Your task to perform on an android device: In the Fit app, Track your step count 
Image 0: 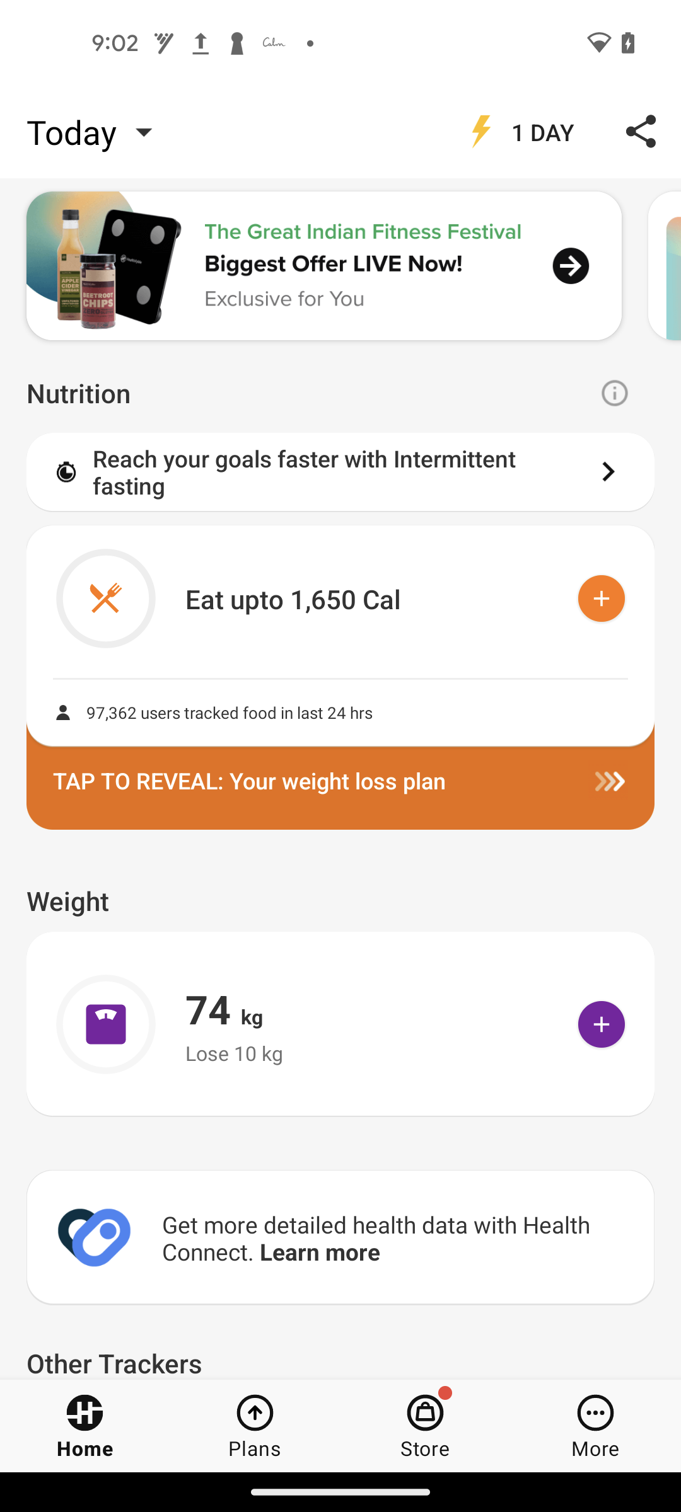
Open the Fit app
Step 0: open app "Fit"
Image 1: 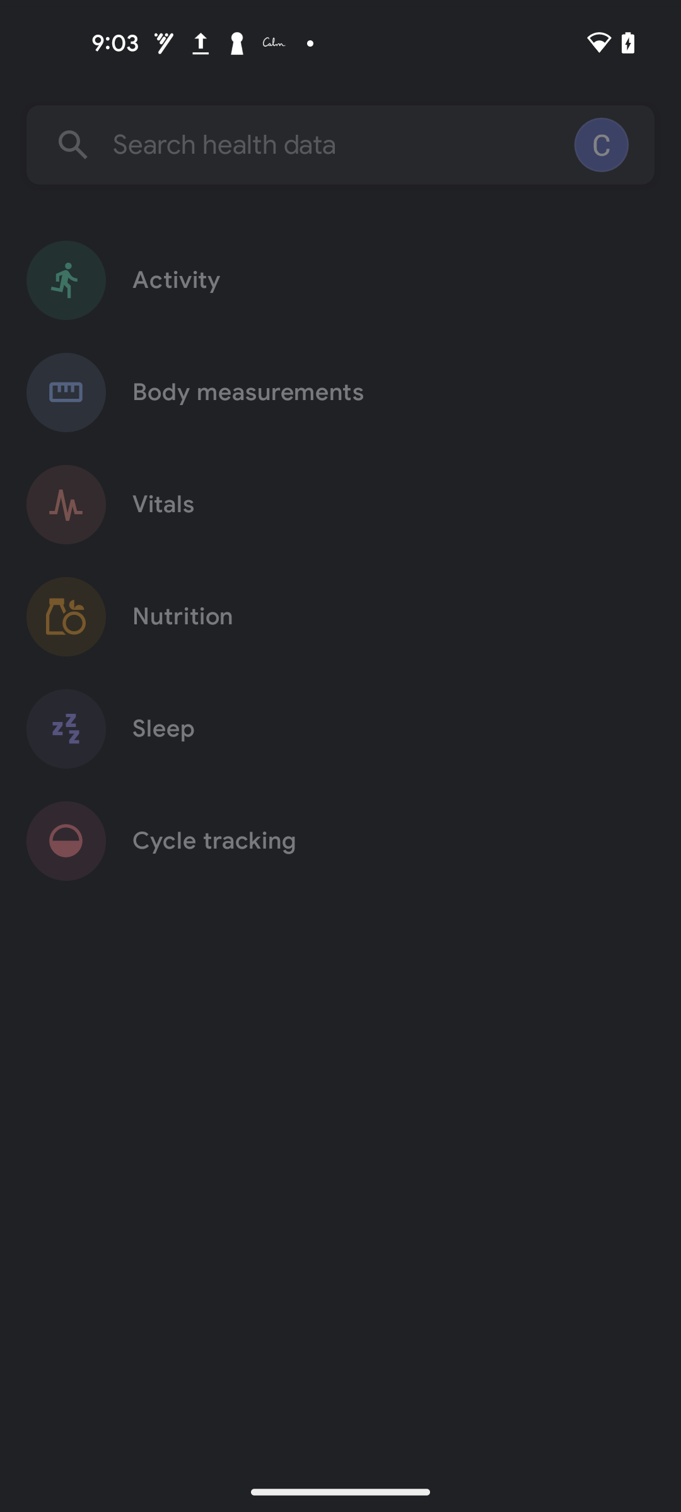
Click on the Activity 
Step 1: click (340, 280)
Image 2: 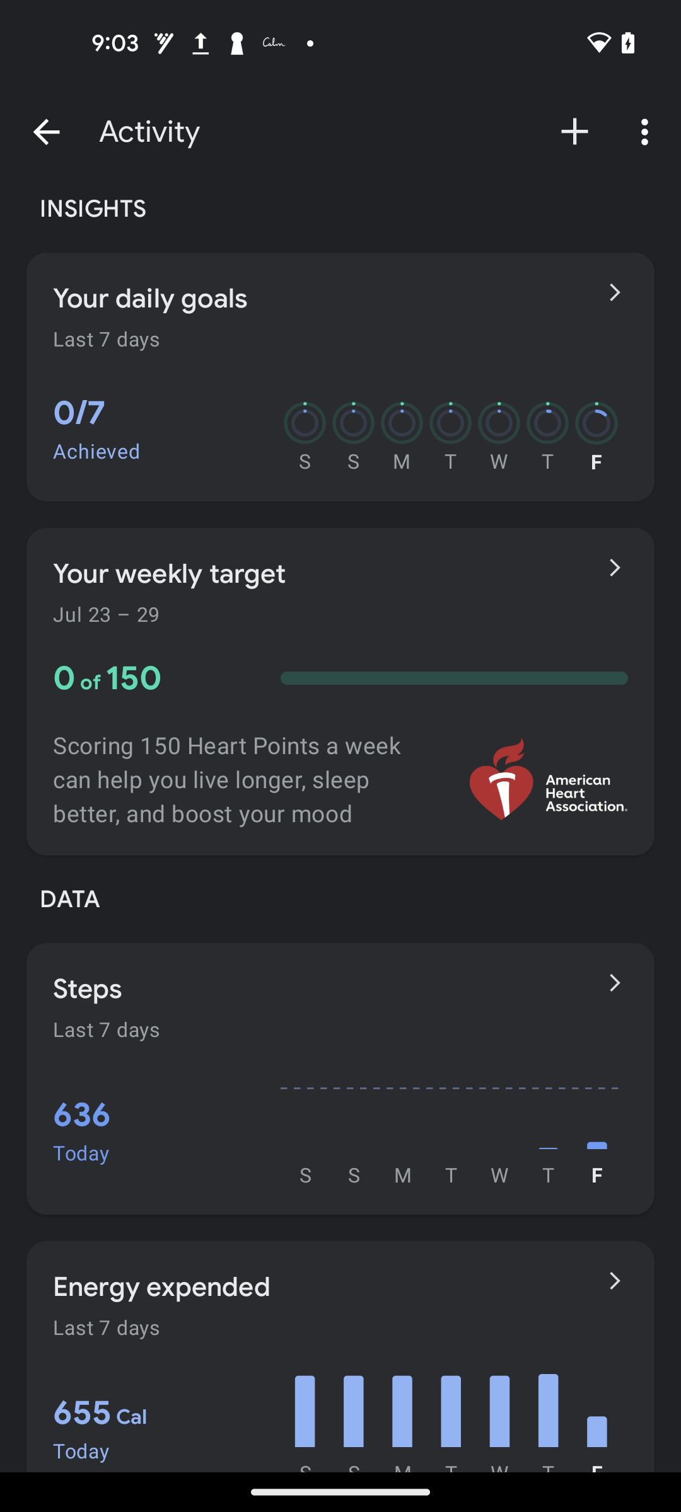
Click on the Plus icon at the top right corner of the screen
Step 2: click (575, 132)
Image 3: 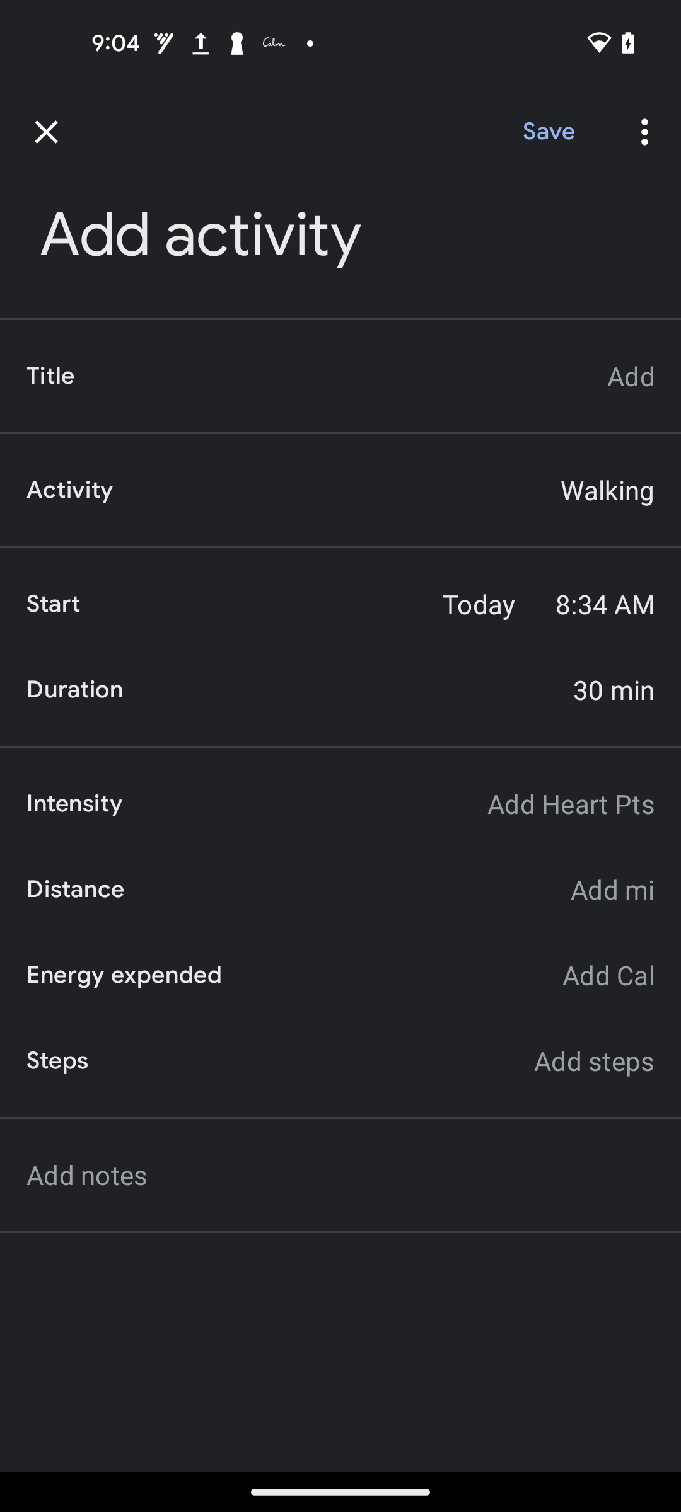
Click on the Duration time
Step 3: click (613, 689)
Image 4: 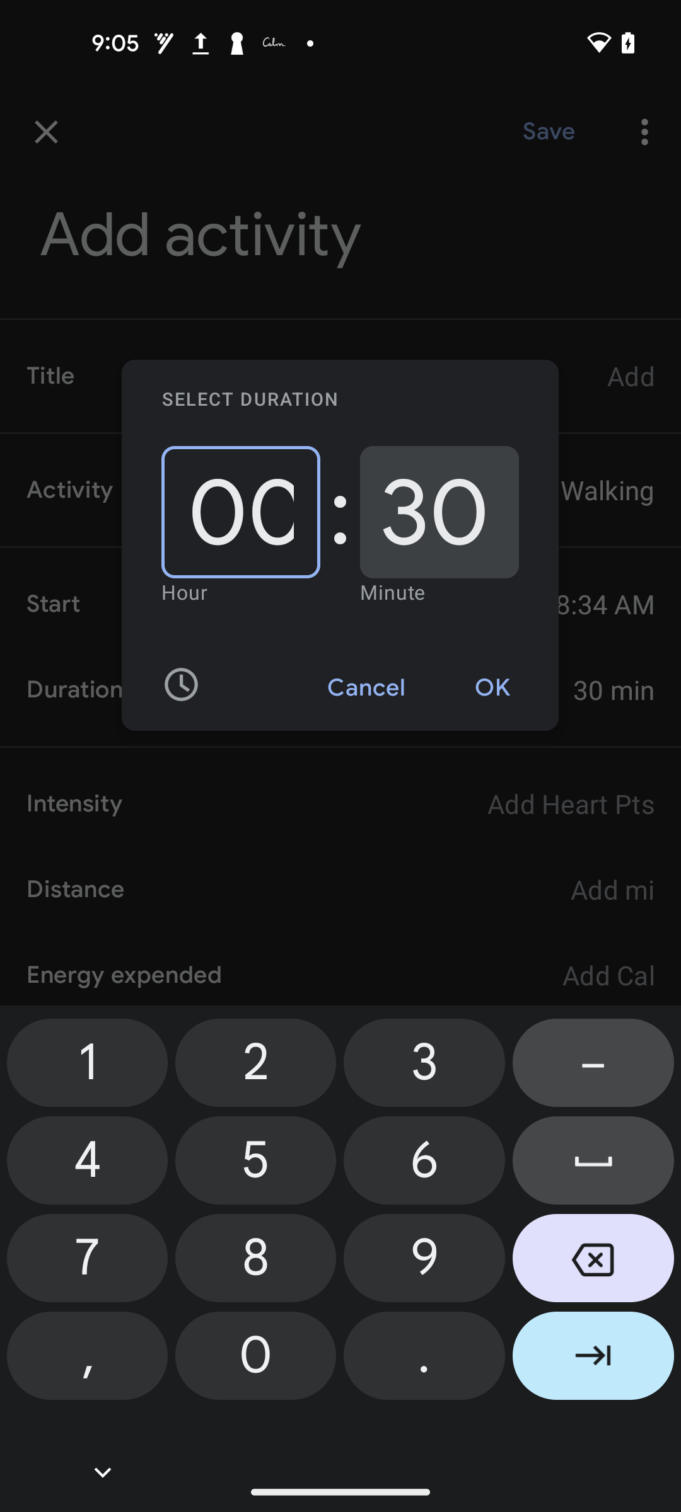
Click on the Minutes section
Step 4: click (439, 512)
Image 5: 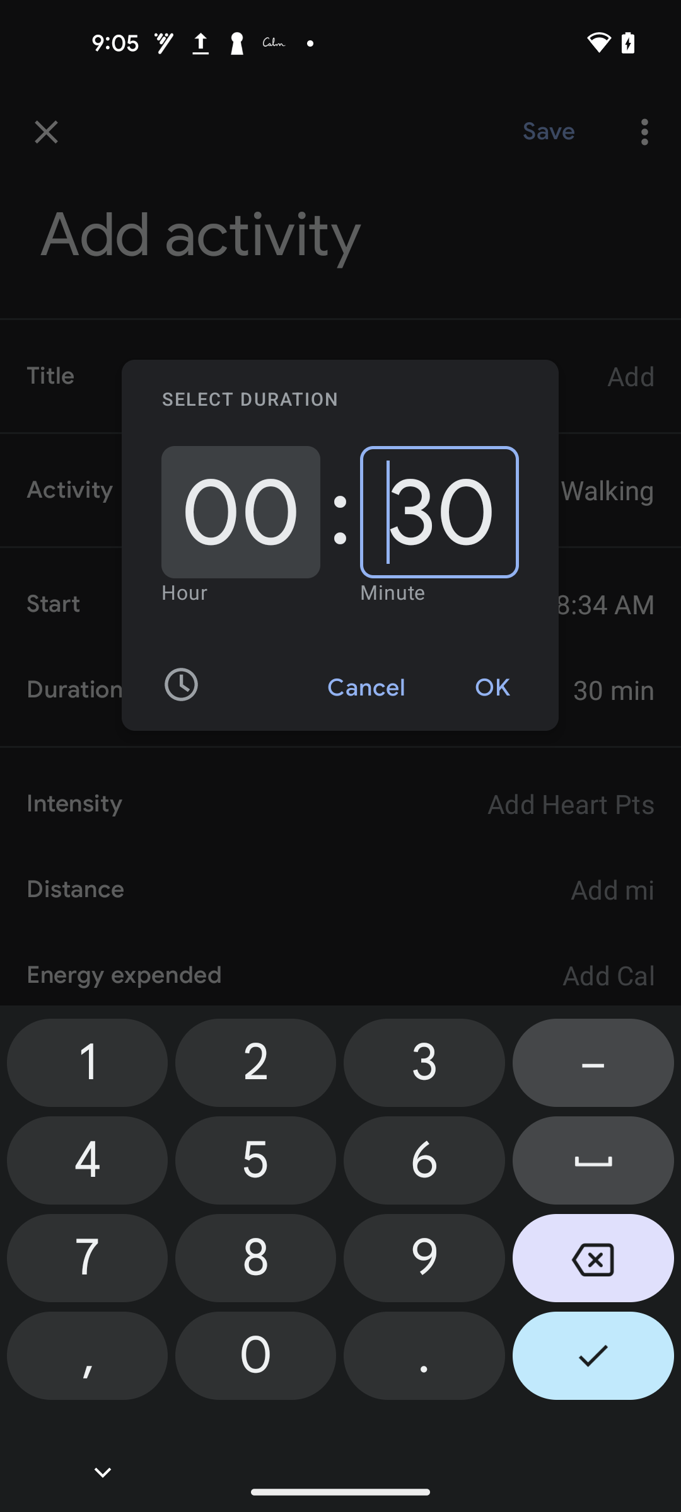
Click on the Minutes section
Step 5: click (439, 512)
Image 6: 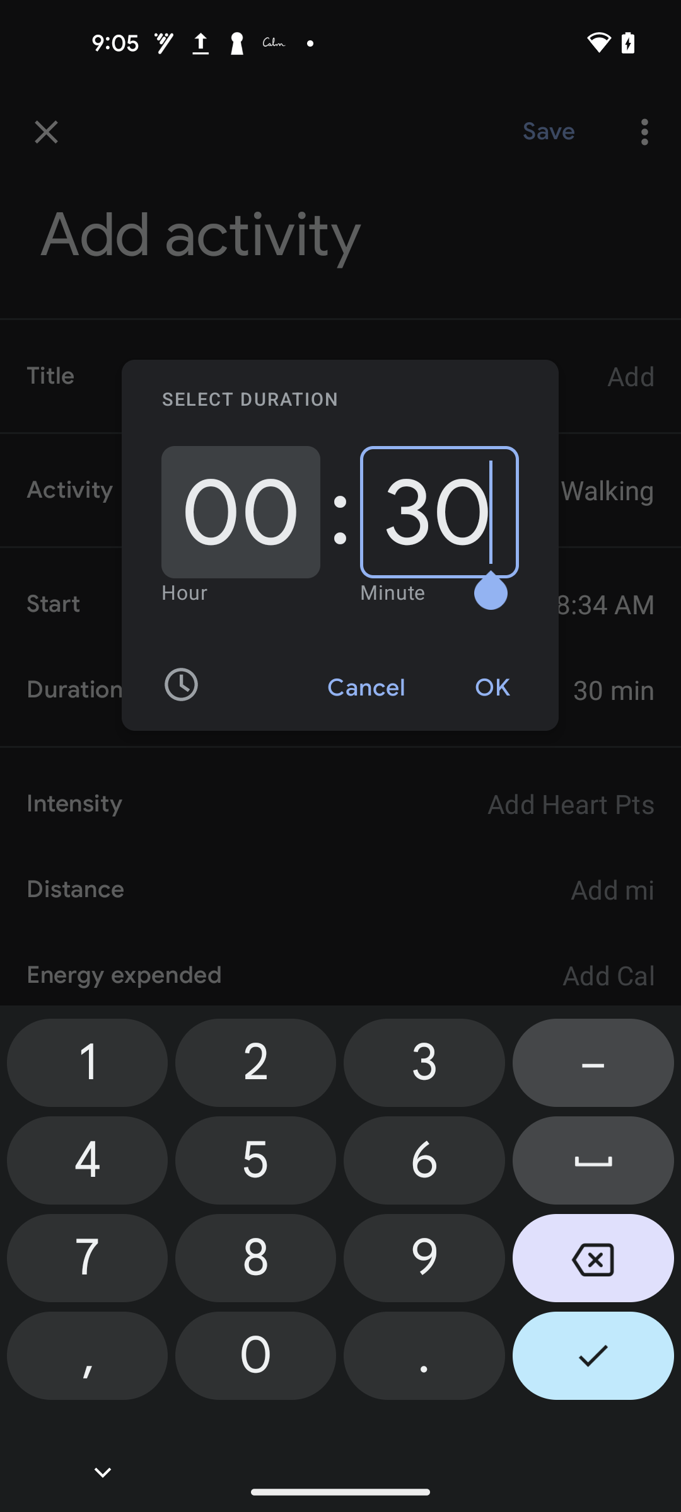
Remove current minutes section
Step 6: click (593, 1263)
Image 7: 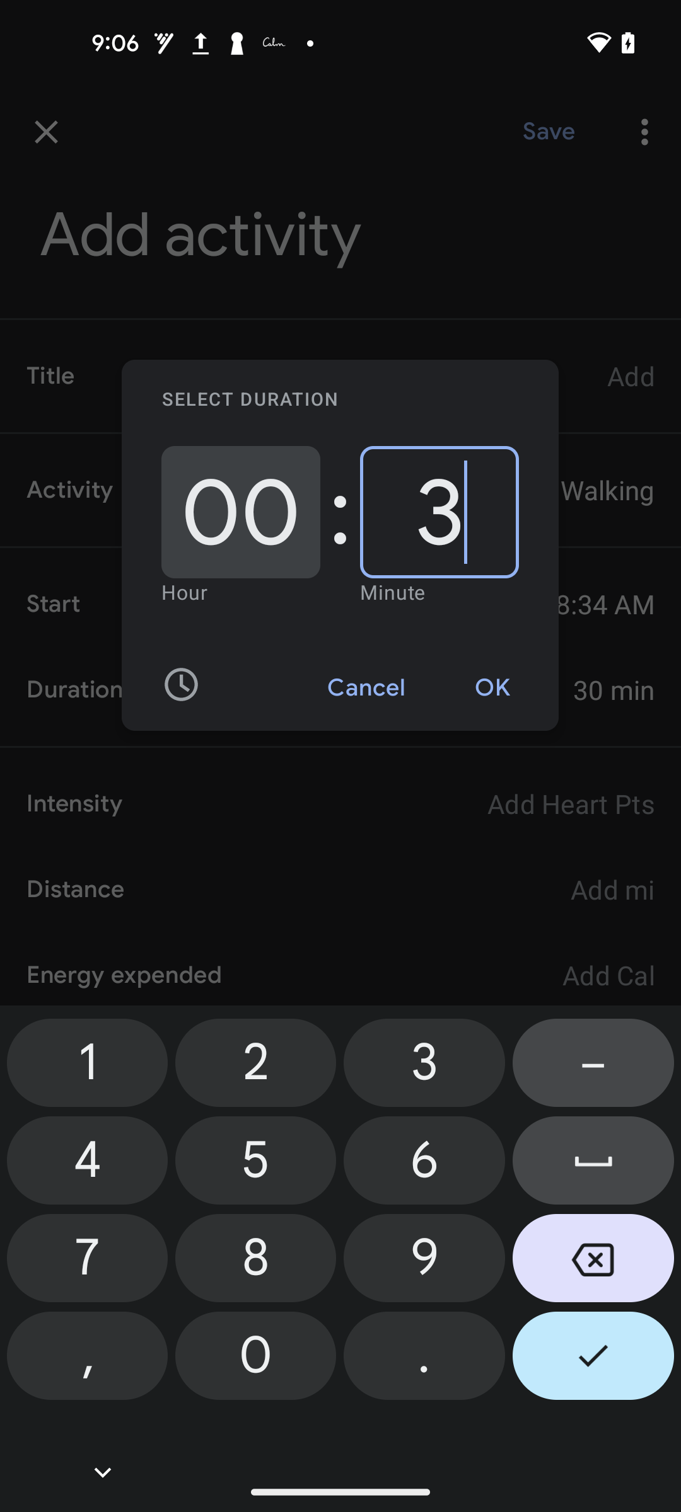
Remove current minutes section
Step 7: click (593, 1263)
Image 8: 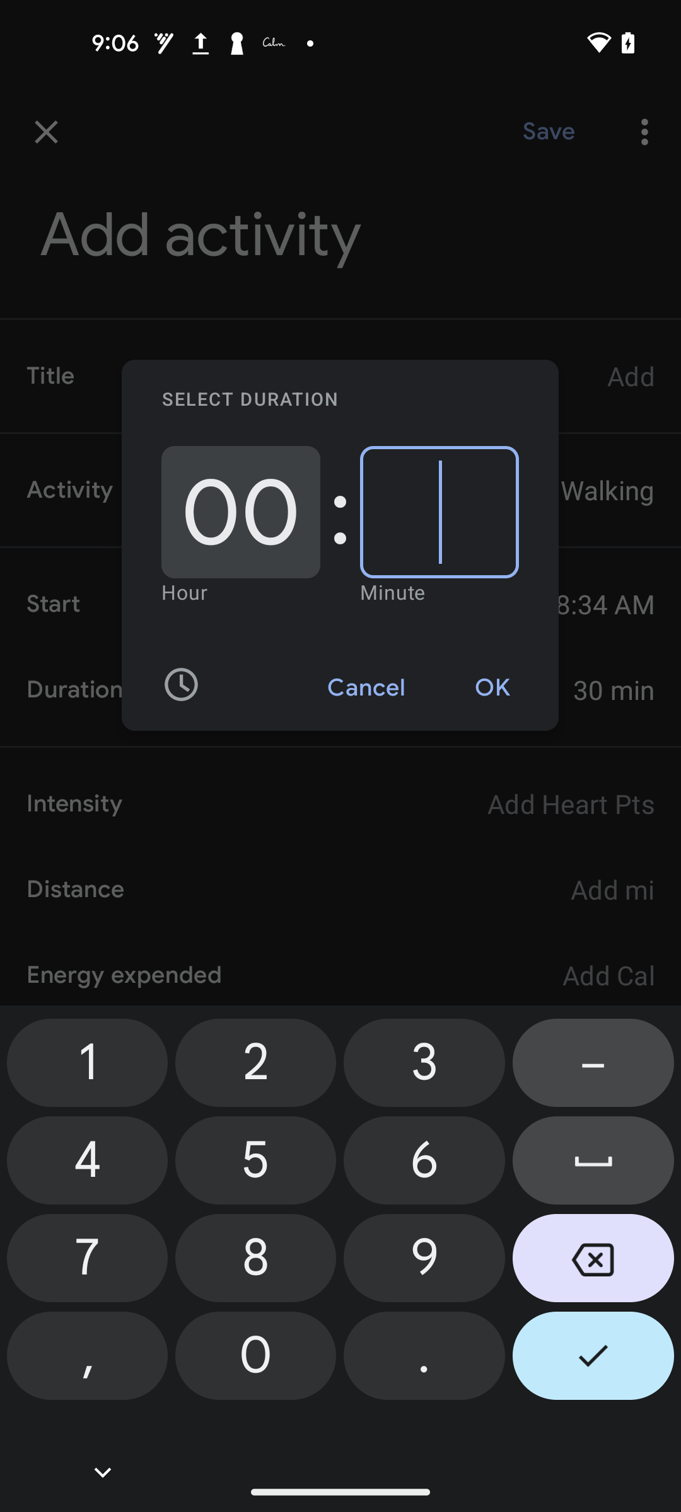
Add 1 min
Step 8: click (87, 1067)
Image 9: 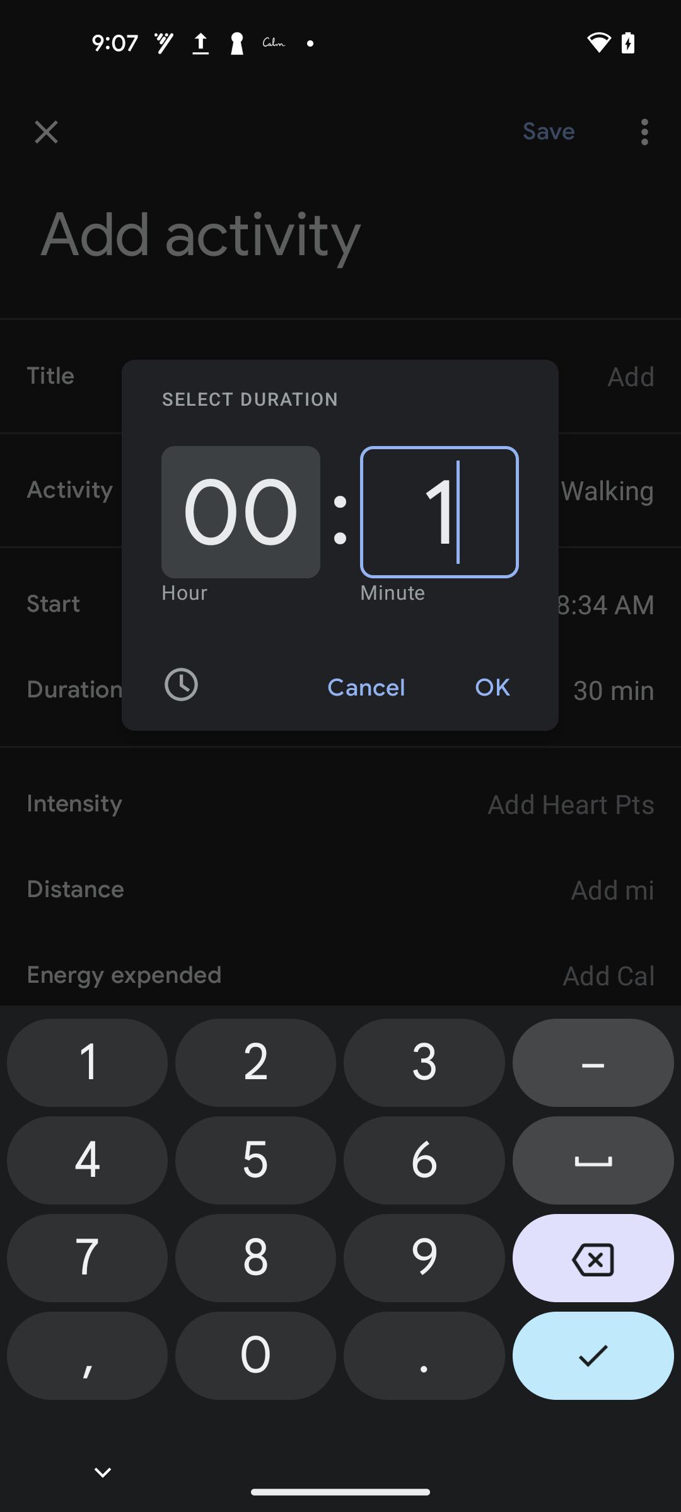
Click on the OK
Step 9: click (492, 687)
Image 10: 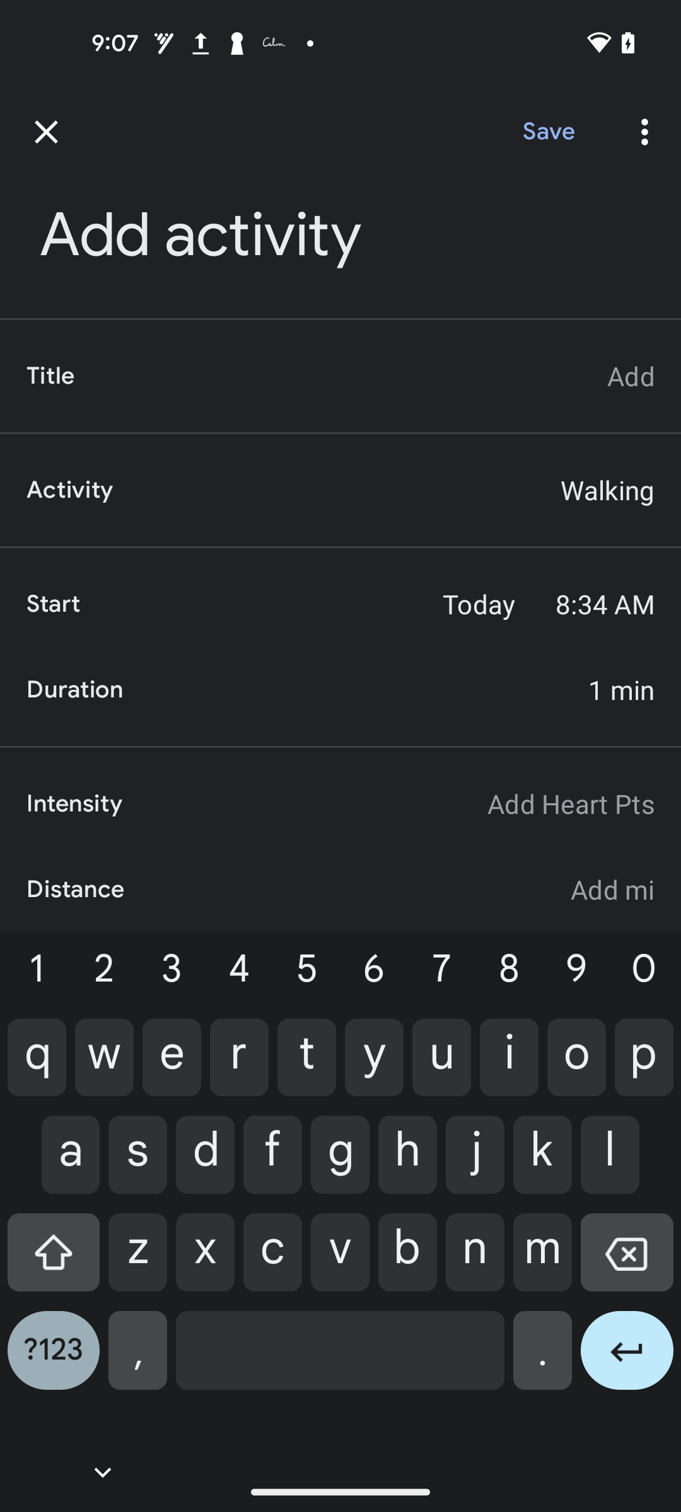
Click on the Save at the top right corner of the screen
Step 10: click (548, 132)